Your task to perform on an android device: Open the Outlook App, Go to the search icon to search for the Frederick Schaedtler Mail. 
Image 0: 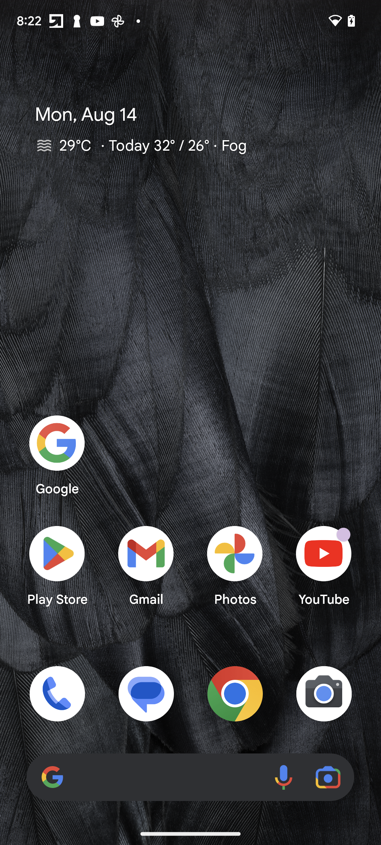
Open the Outlook App
Step 0: open app "Outlook"
Image 1: 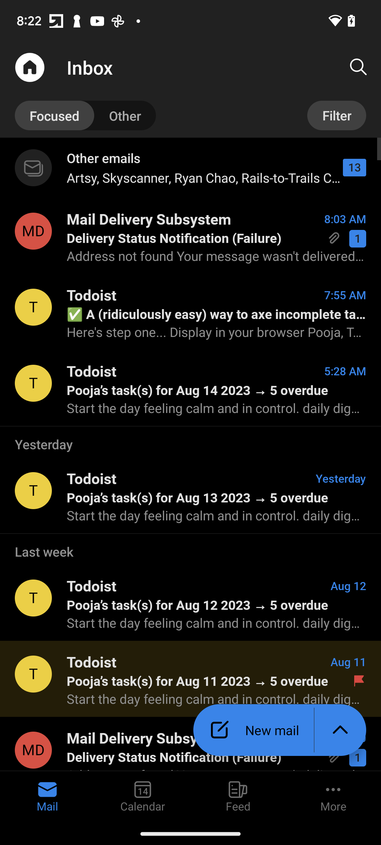
Go to the Search Icon in the top right corner of the screen 
Step 1: click (358, 67)
Image 2: 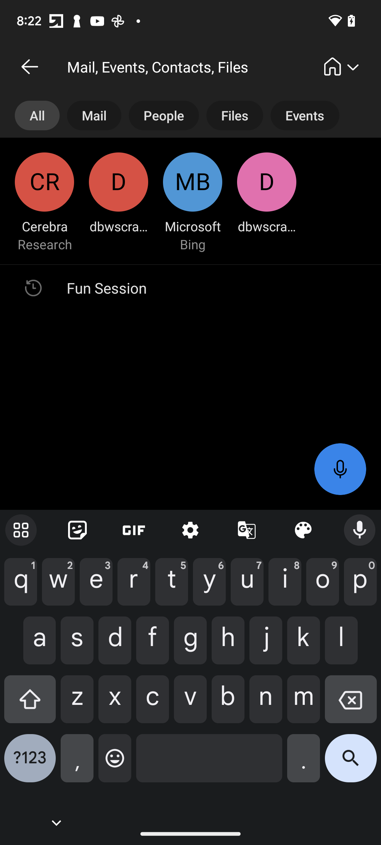
Search for the Frederick Schaedtler Mail 
Step 2: type "Frederick Schaedtler"
Image 3: 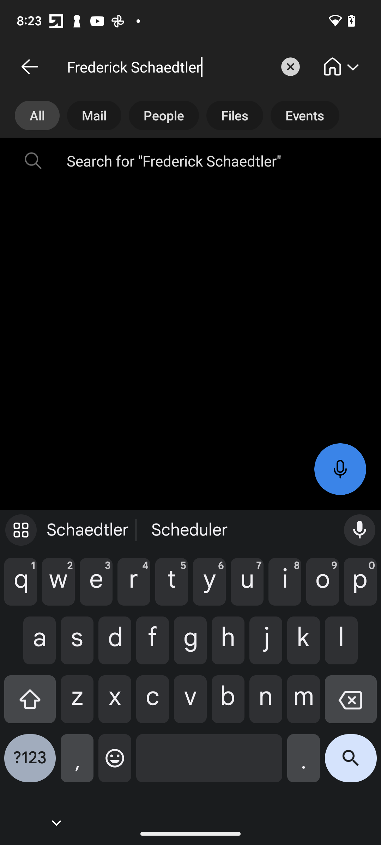
Click on the Search Icon in the Keyboard
Step 3: click (351, 764)
Image 4: 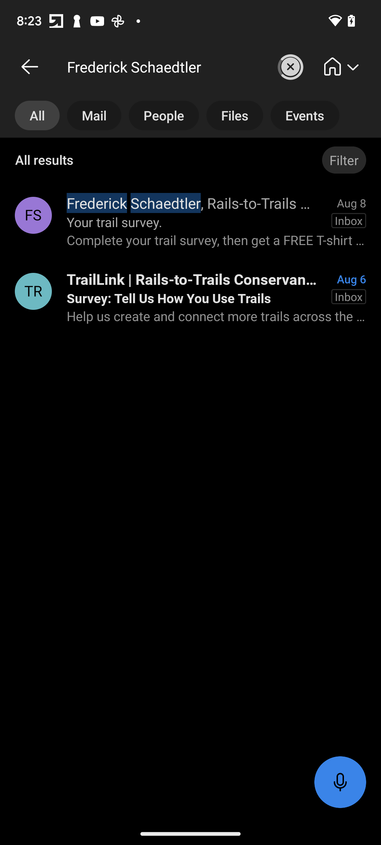
Click on the Frederick Schaedtler mail 
Step 4: click (193, 203)